Your task to perform on an android device: As the ForeverRUN NITRO TM Women's Running  shoes are very comfortable and have a long life , View the  ForeverRUN NITRO TM Women's Running  shoes having rating of above  5 stars in the Puma app
Image 0: 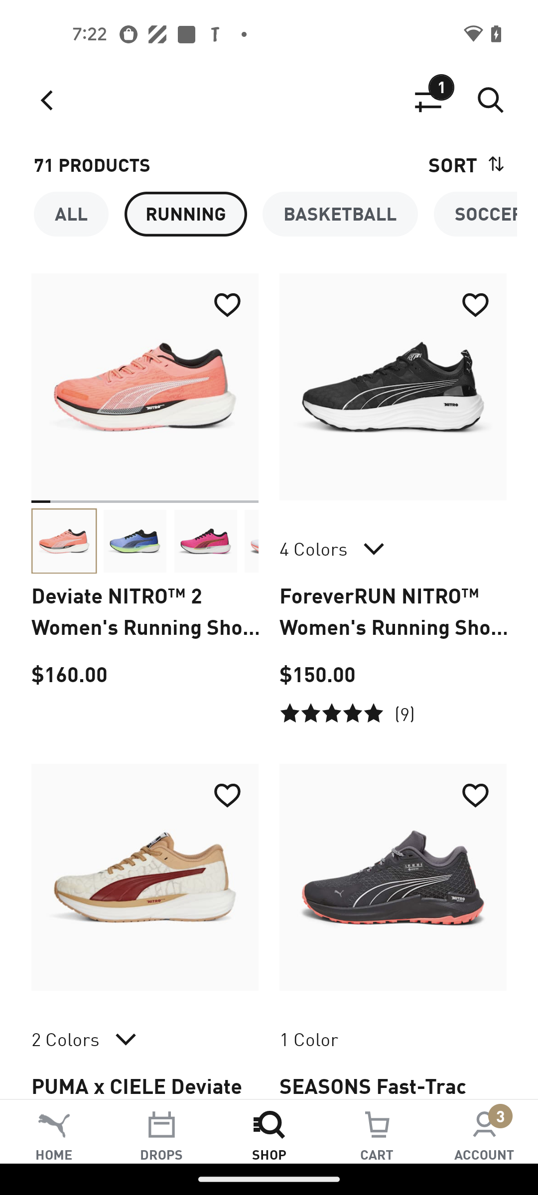
Click on the ForeverRUN NITRO TM Women's Running shoes
Step 0: click (393, 386)
Image 1: 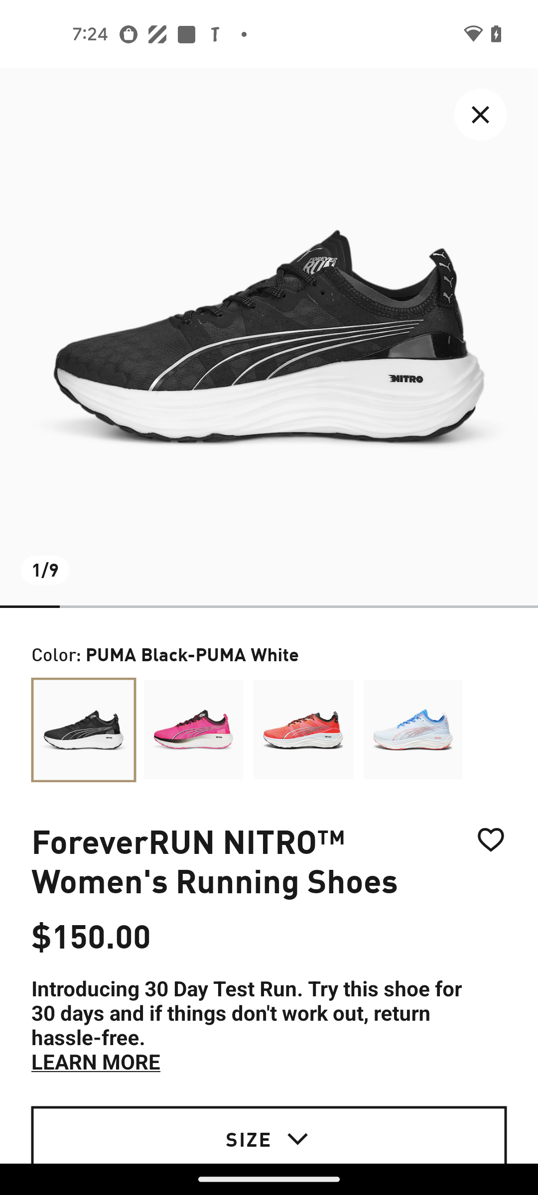
Swipe up 
Step 1: scroll down